Your task to perform on an android device: In the Urban Ladder app, compare the Arabia Gordon 4-seater storage dining table set with other retailers.
Image 0: 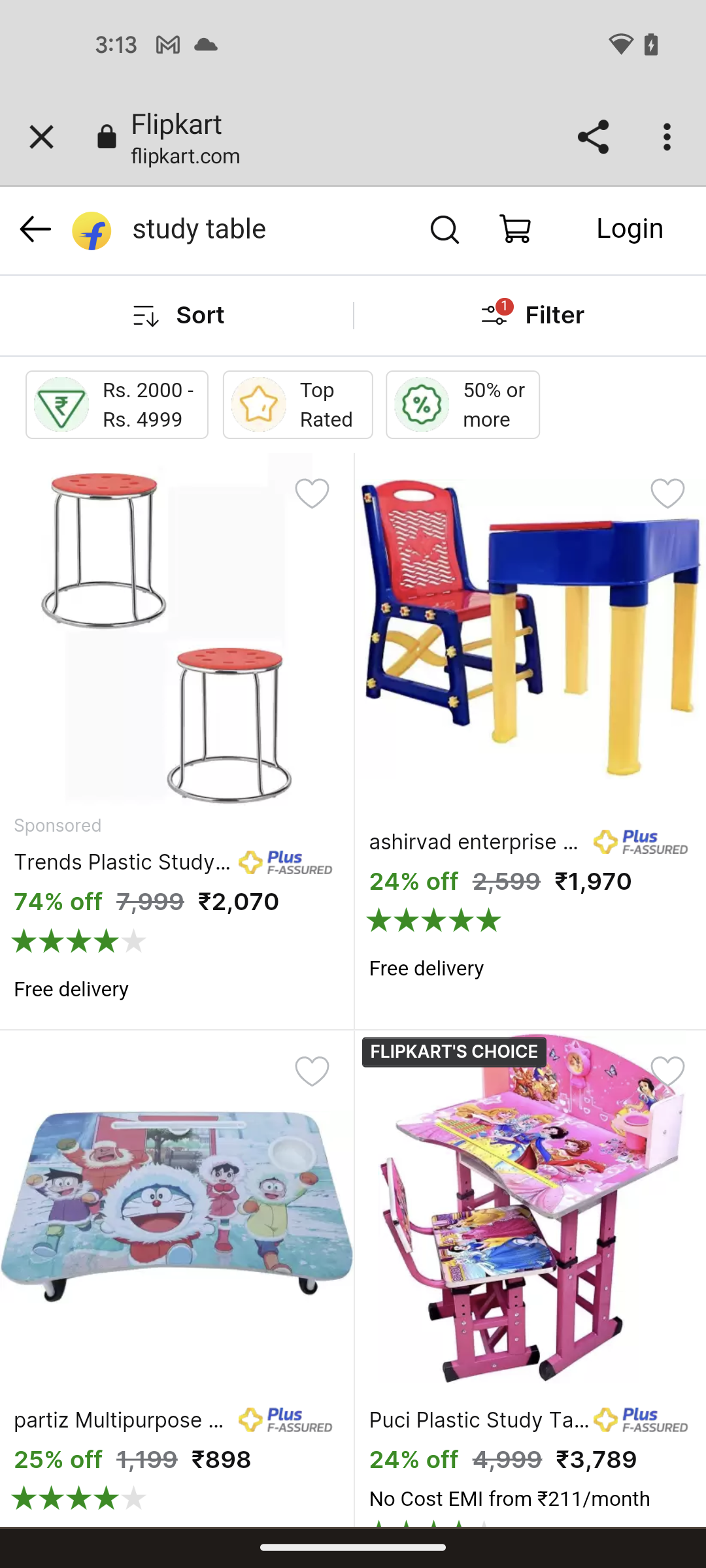
Open the Urban ladder app
Step 0: open app "Urban Ladder"
Image 1: 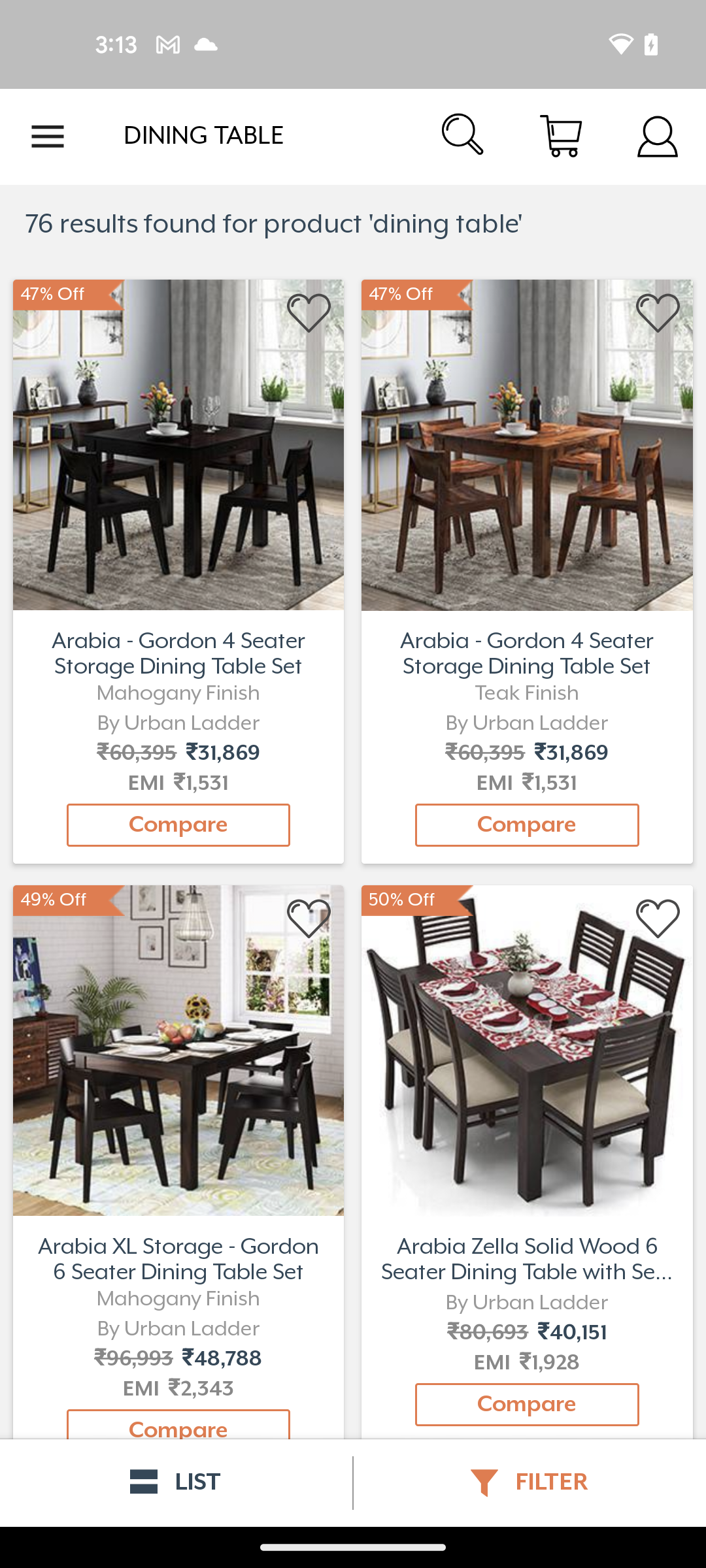
Click on the compare button of Arabia Gordon 4-seater storage dining table
Step 1: click (178, 825)
Image 2: 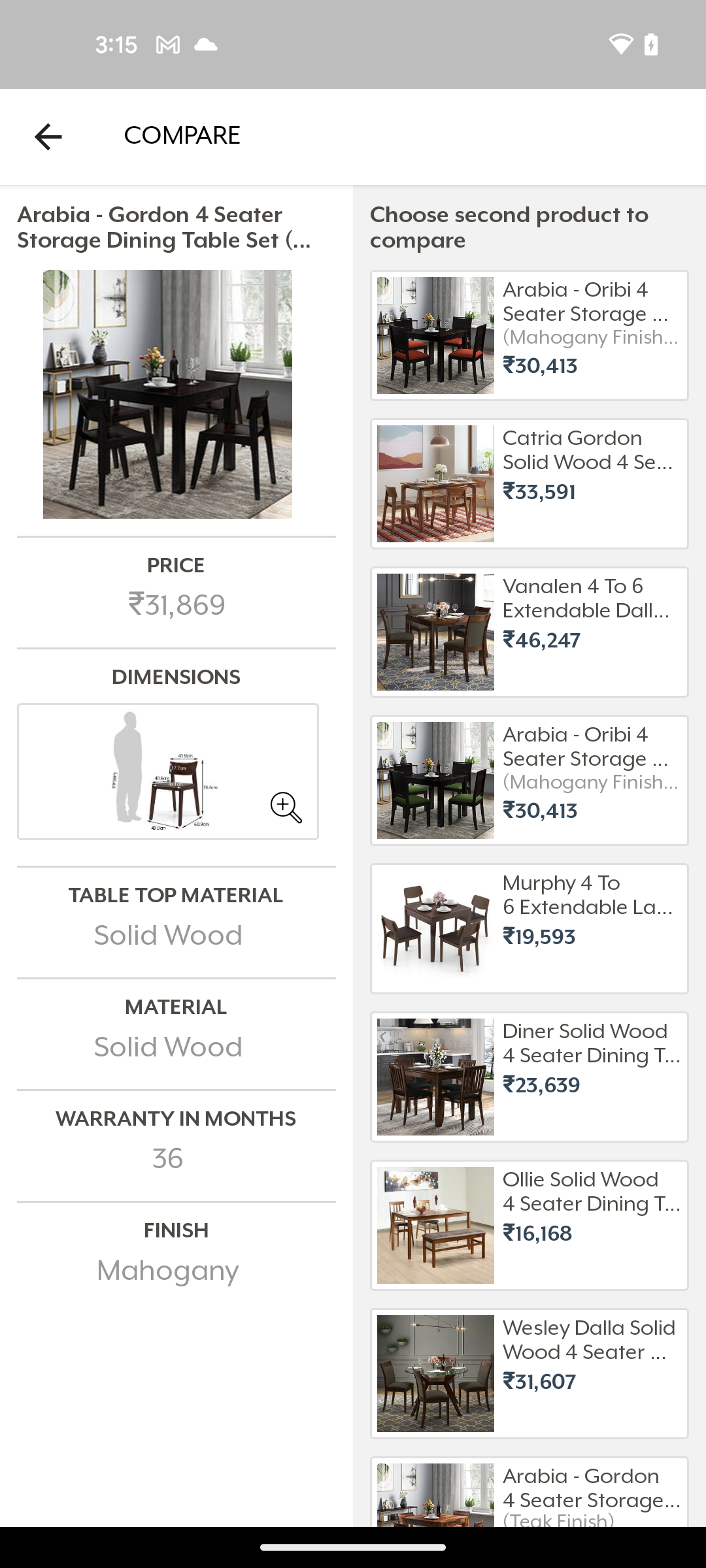
Swipe up to view more 
Step 2: scroll down